Your task to perform on an android device: I want to adjust the font size so that I can read my book.
Image 0: 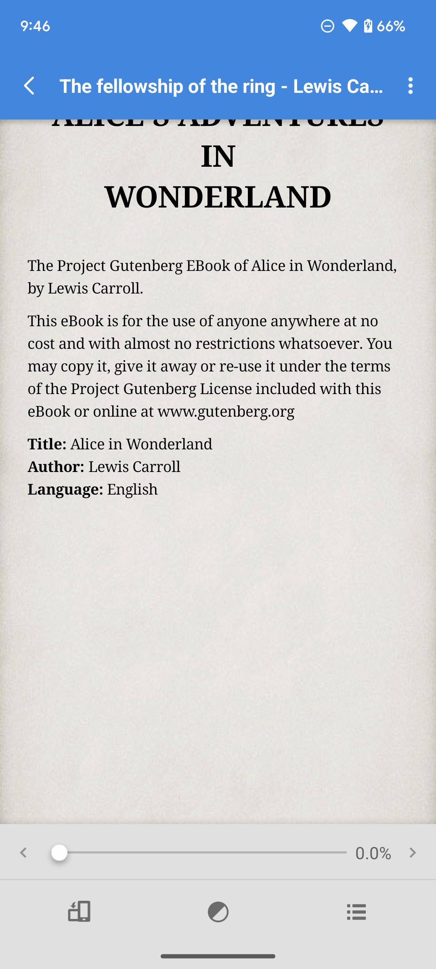
Click on the three dots on the right corner of the screen.
Step 0: click (410, 85)
Image 1: 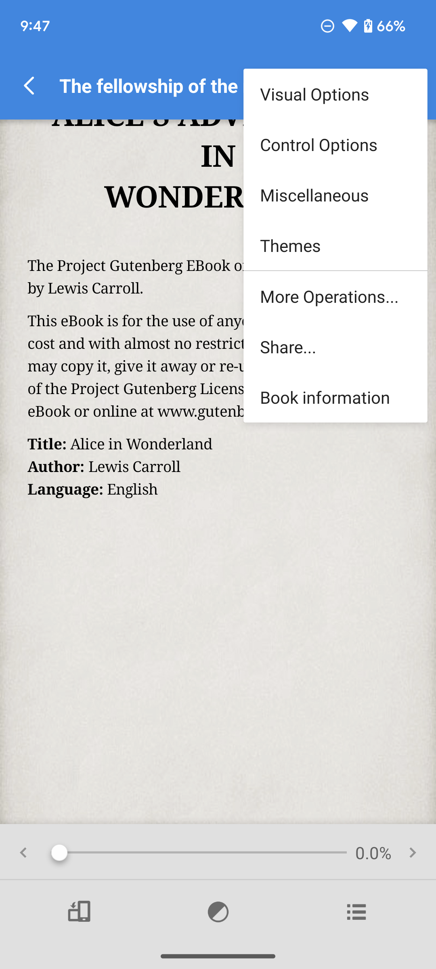
Click on the Visual options on the screen.
Step 1: click (335, 94)
Image 2: 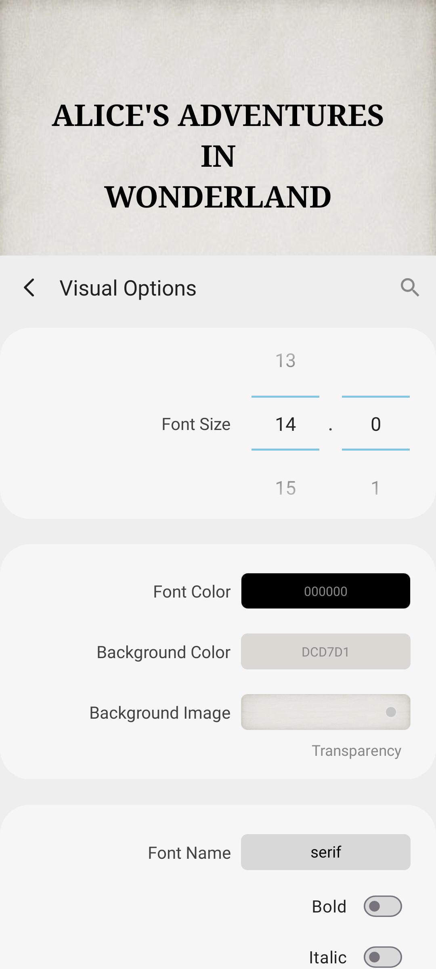
Click on the 15 on the screen.
Step 2: click (285, 491)